Your task to perform on an android device: It's time to change the color, as I am fed up with the old color so I want to choose black  color  in the Ajio app
Image 0: 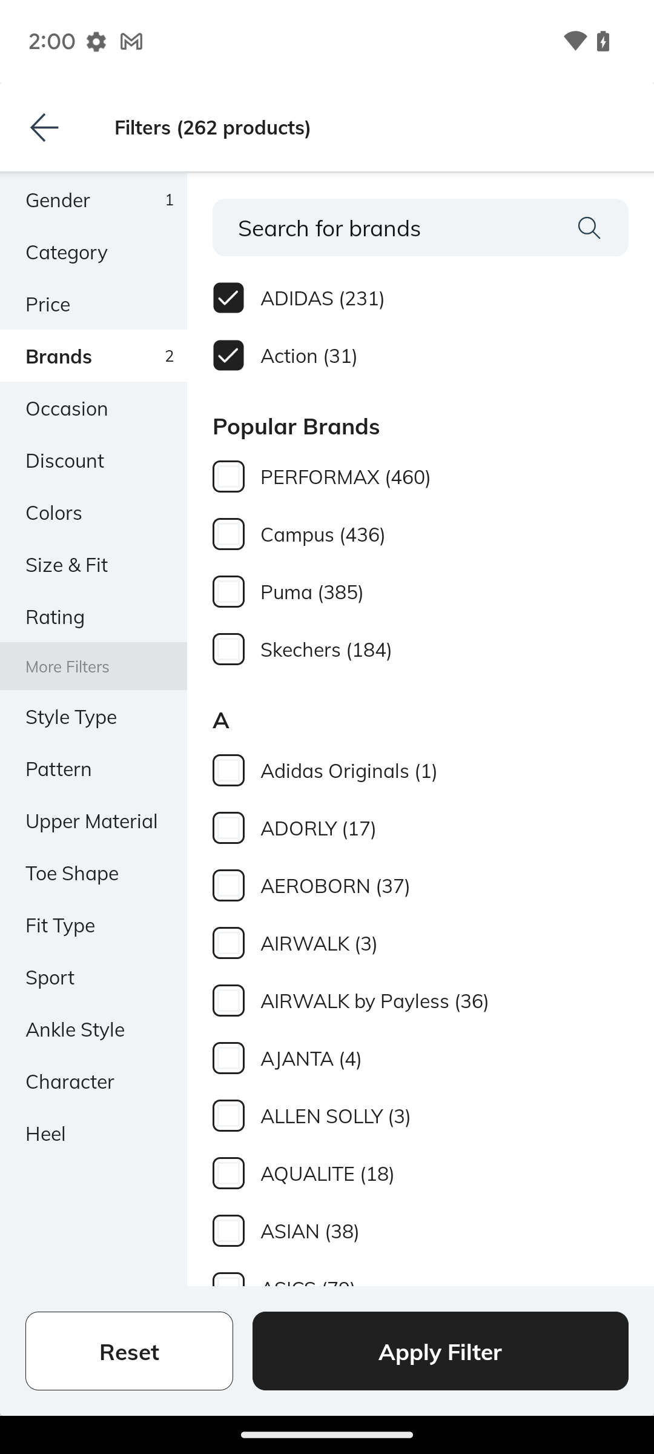
Click on the colors option 
Step 0: click (54, 512)
Image 1: 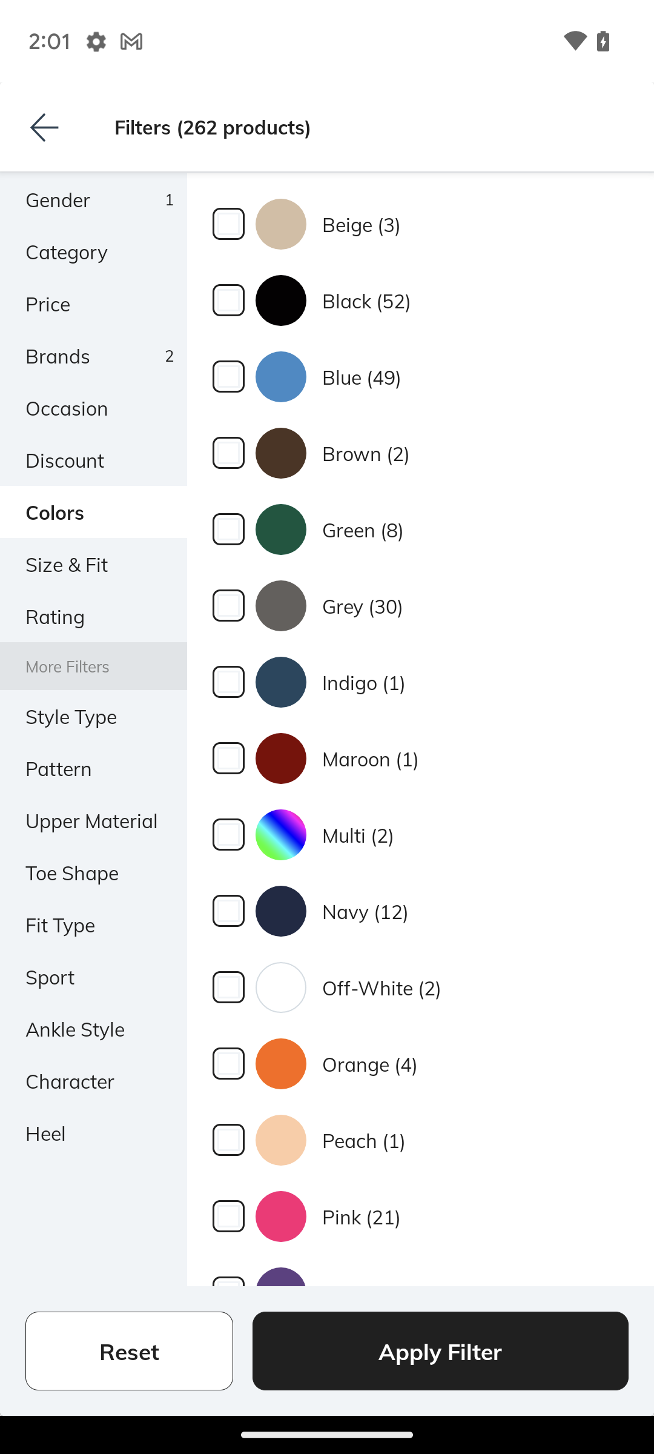
Click on the black color
Step 1: click (420, 300)